Your task to perform on an android device: In the Houzz app, read the reviews of the other shoppers for the De Panache
Image 0: 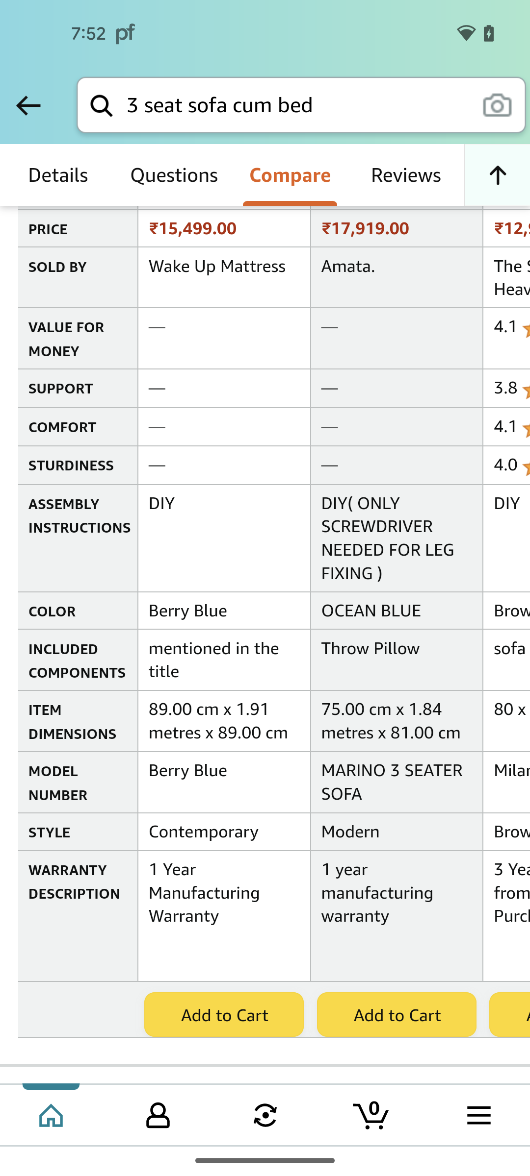
Open the Houzz app
Step 0: open app "Houzz"
Image 1: 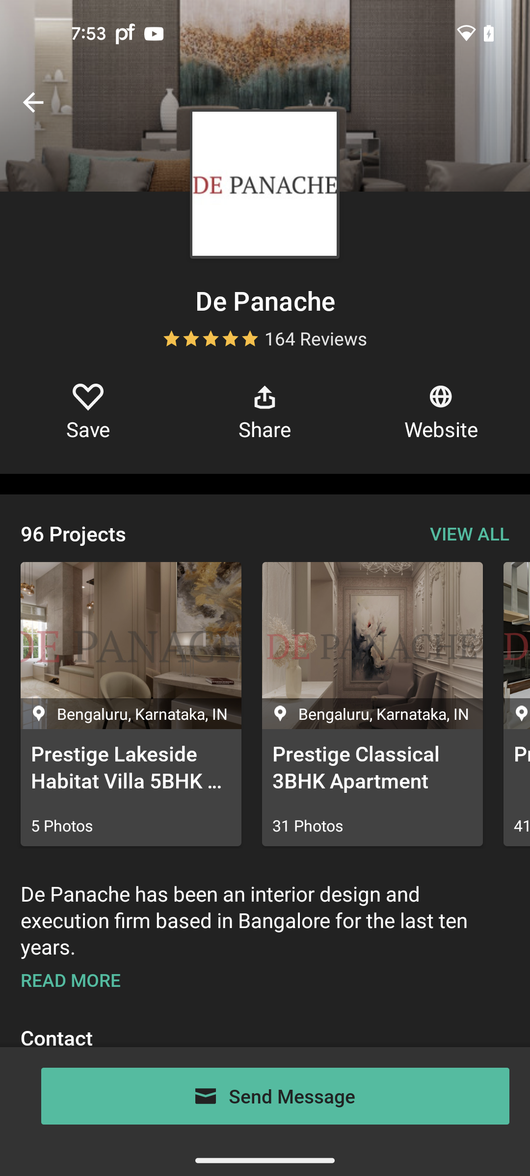
Swipe up to view the reviews and comments of the product 
Step 1: scroll down
Image 2: 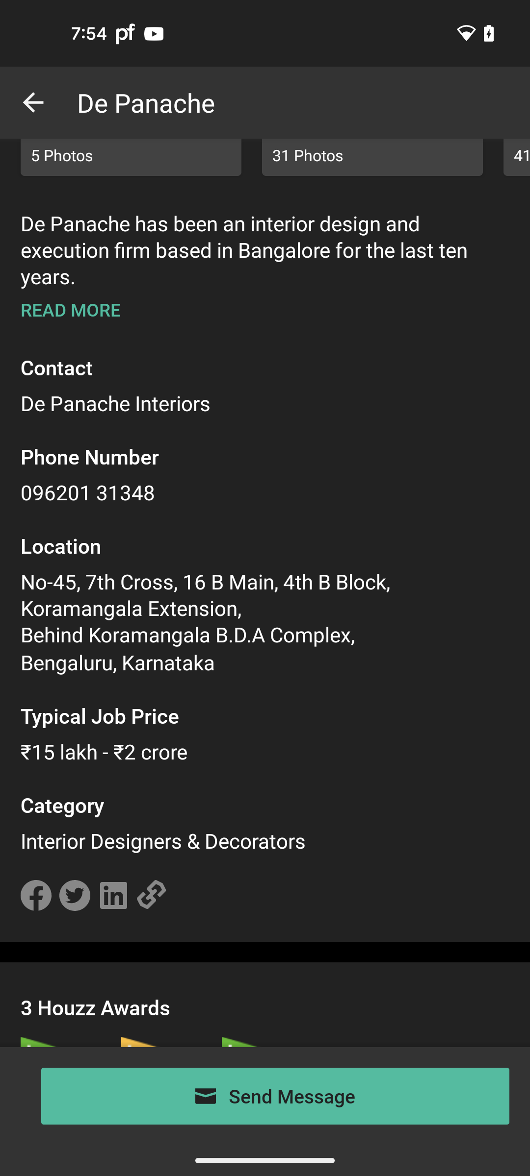
Swipe up to view the reviews and comments of the product 
Step 2: scroll down
Image 3: 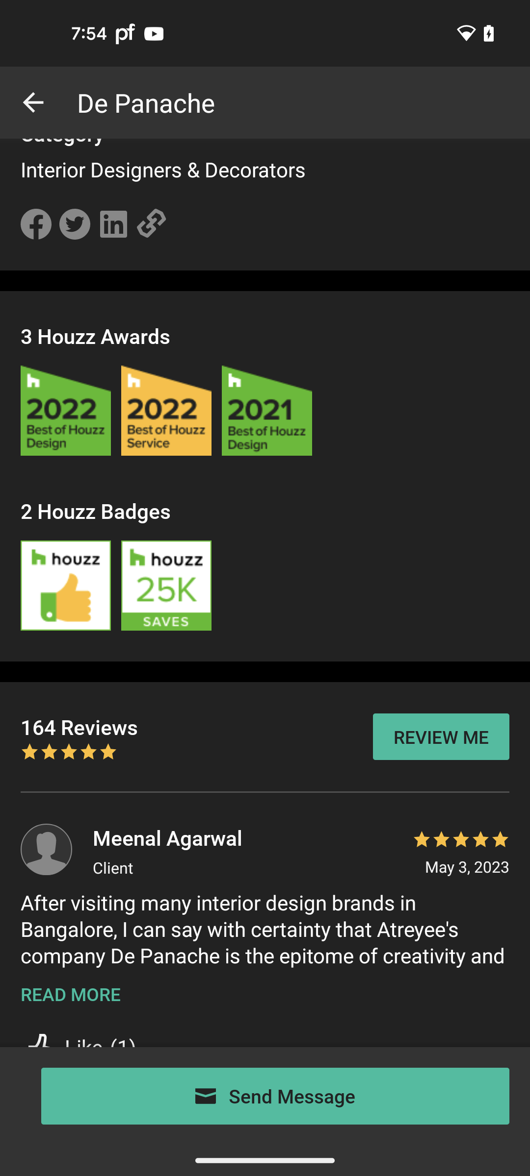
Swipe up to view the reviews and comments of the product 
Step 3: scroll down
Image 4: 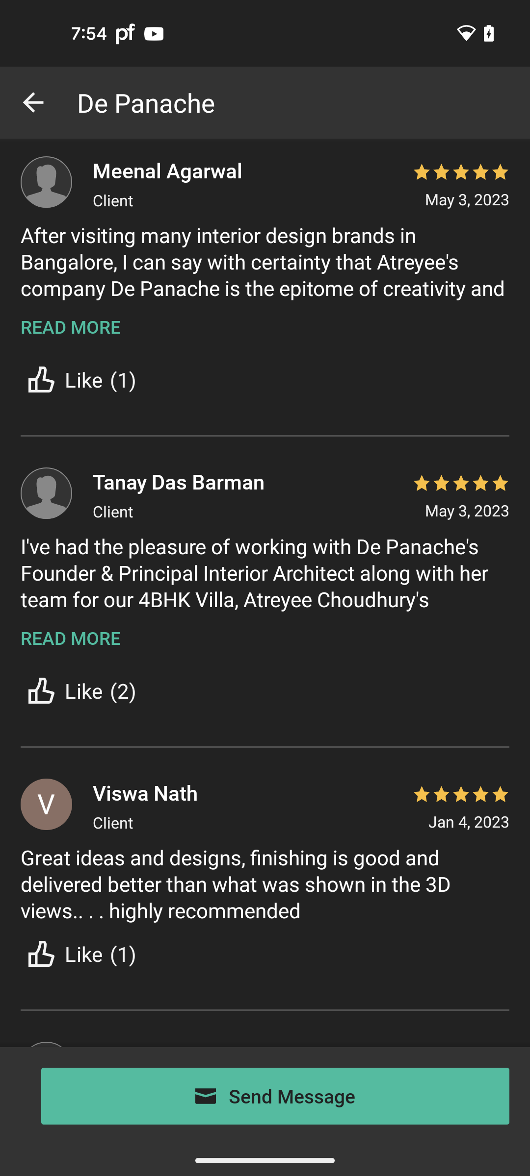
Swipe up to view the reviews and comments of the product 
Step 4: scroll down
Image 5: 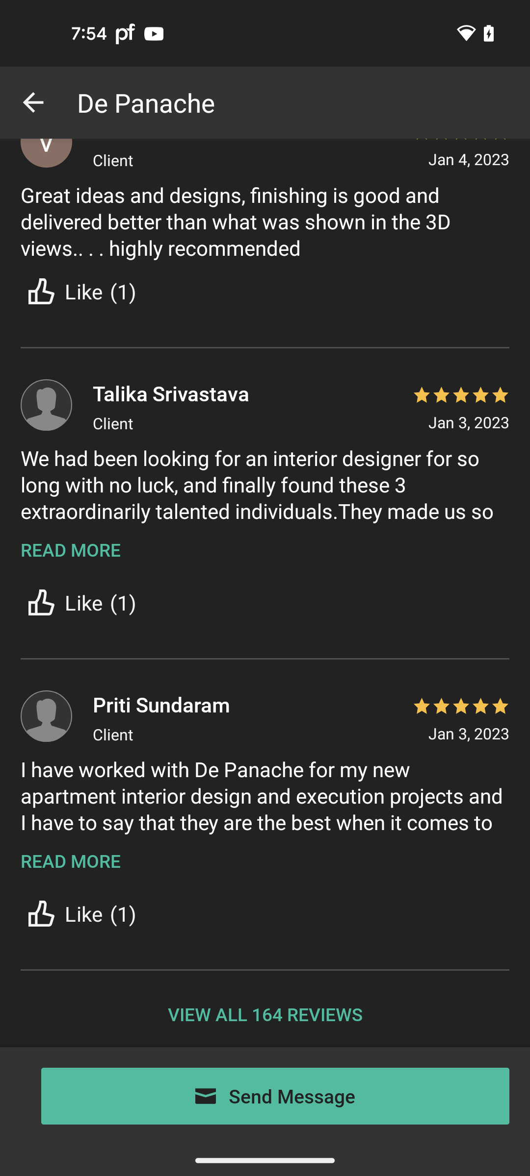
Swipe up to view the reviews and comments of the product 
Step 5: scroll down